Your task to perform on an android device: I want to review my progress. What’s the level of my German language accuracy?
Image 0: 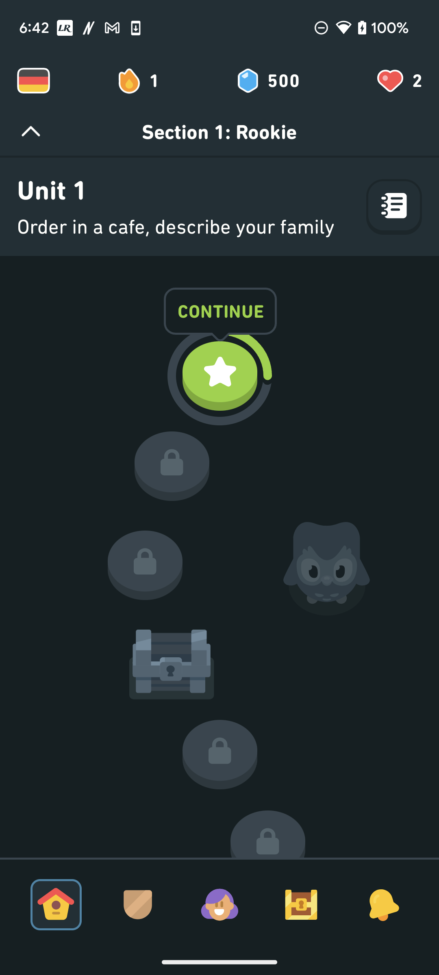
Click on the review icon at the bottom of the screen
Step 0: click (301, 904)